Your task to perform on an android device: I'd like to see the details of the metallic box bag so that I can purchase it.
Image 0: 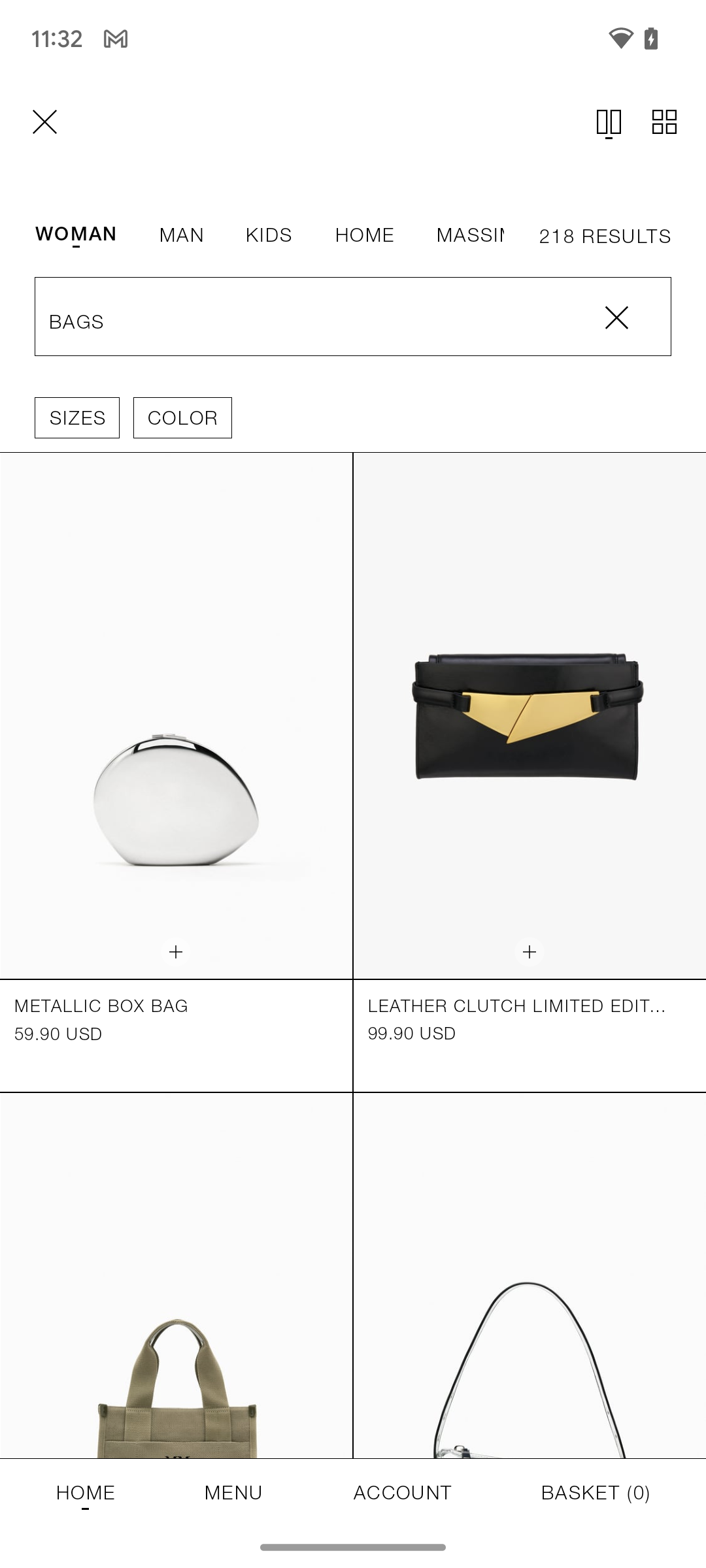
Click on the Metallic Box Bag on the screen.
Step 0: click (101, 1005)
Image 1: 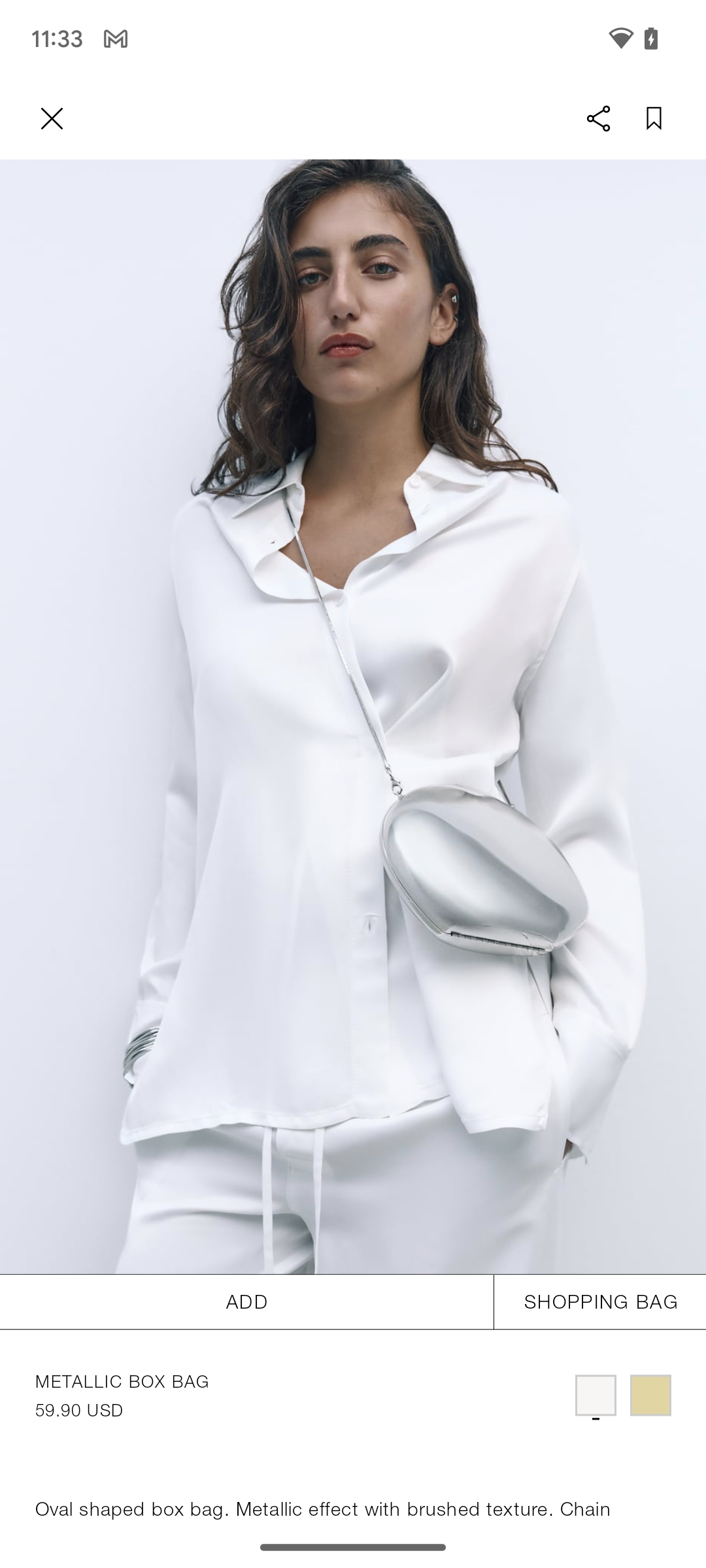
Swipe up to see details on the screen.
Step 1: scroll down